Your task to perform on an android device: In the Flo app, How many cups of green tea should I drink during pregnancy? Ask the community and see other women's responses.
Image 0: 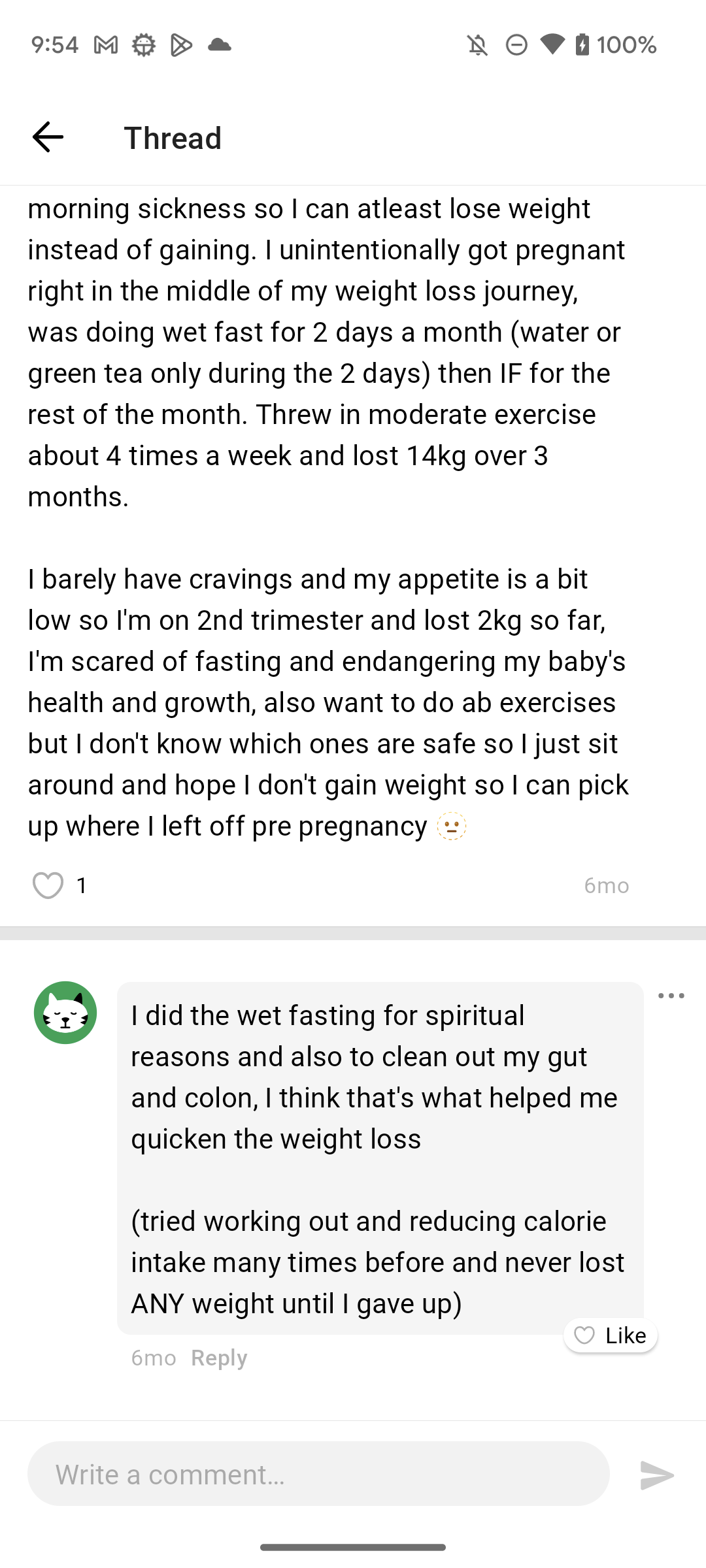
Go back to the Secret chats screen
Step 0: press back button
Image 1: 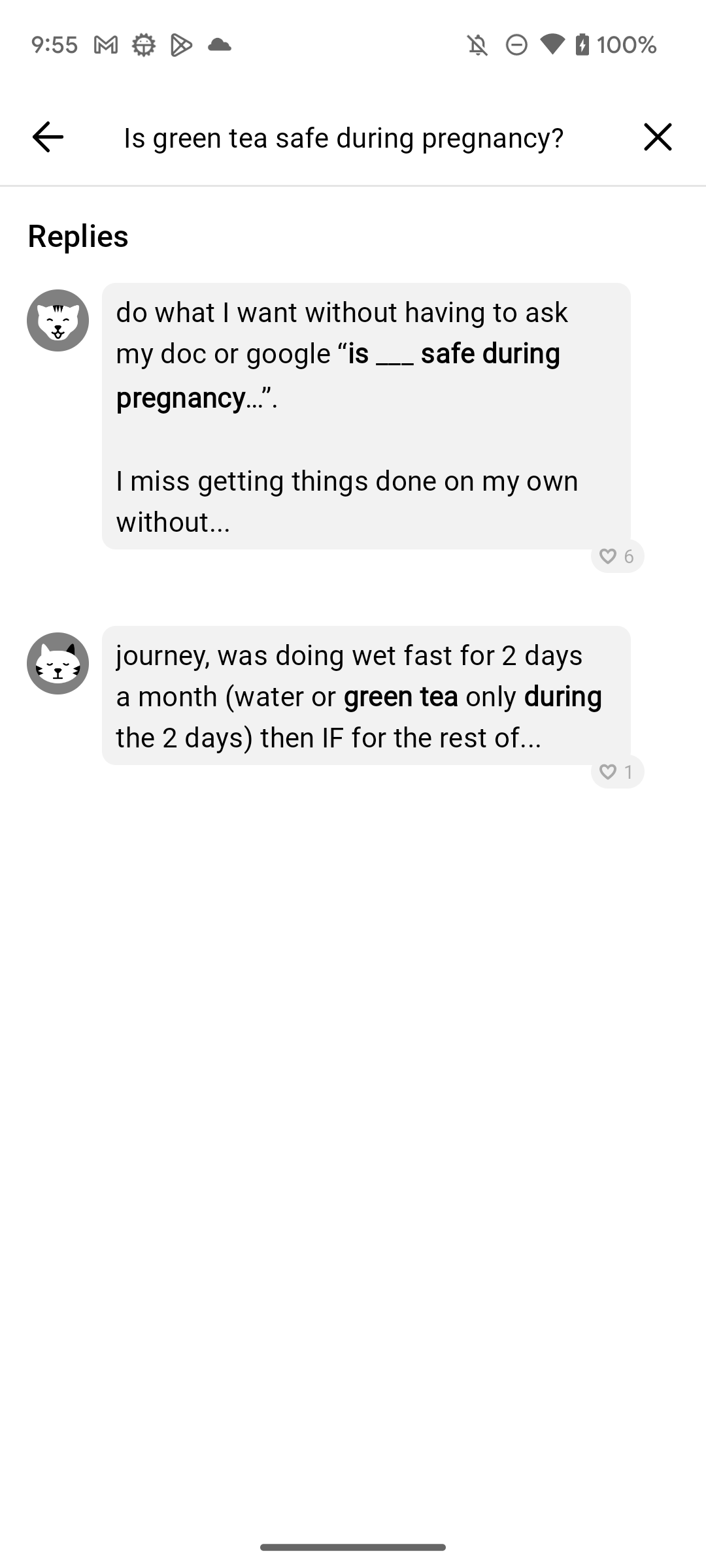
Go back to the Secret chats screen
Step 1: press back button
Image 2: 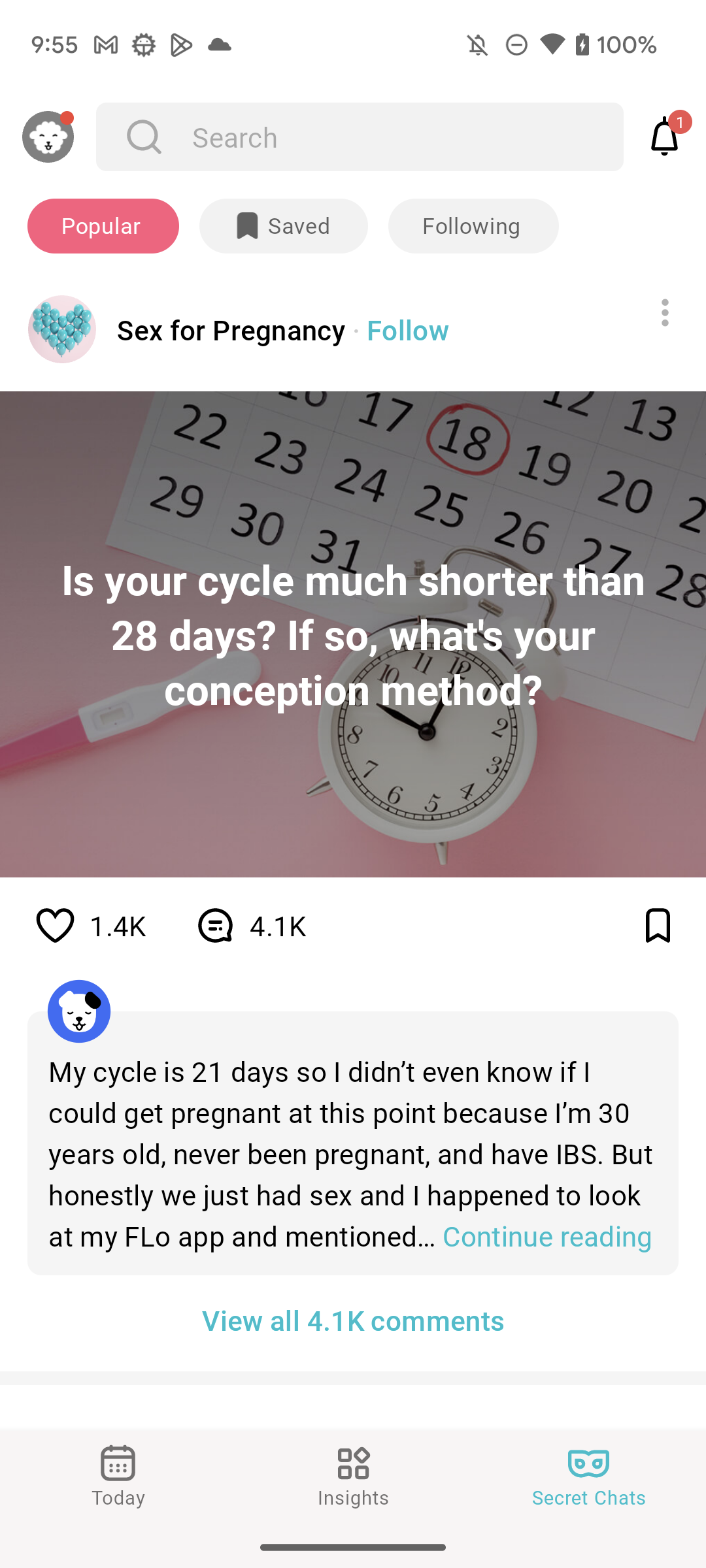
Click on the Search icon at the top of the screen
Step 2: click (141, 145)
Image 3: 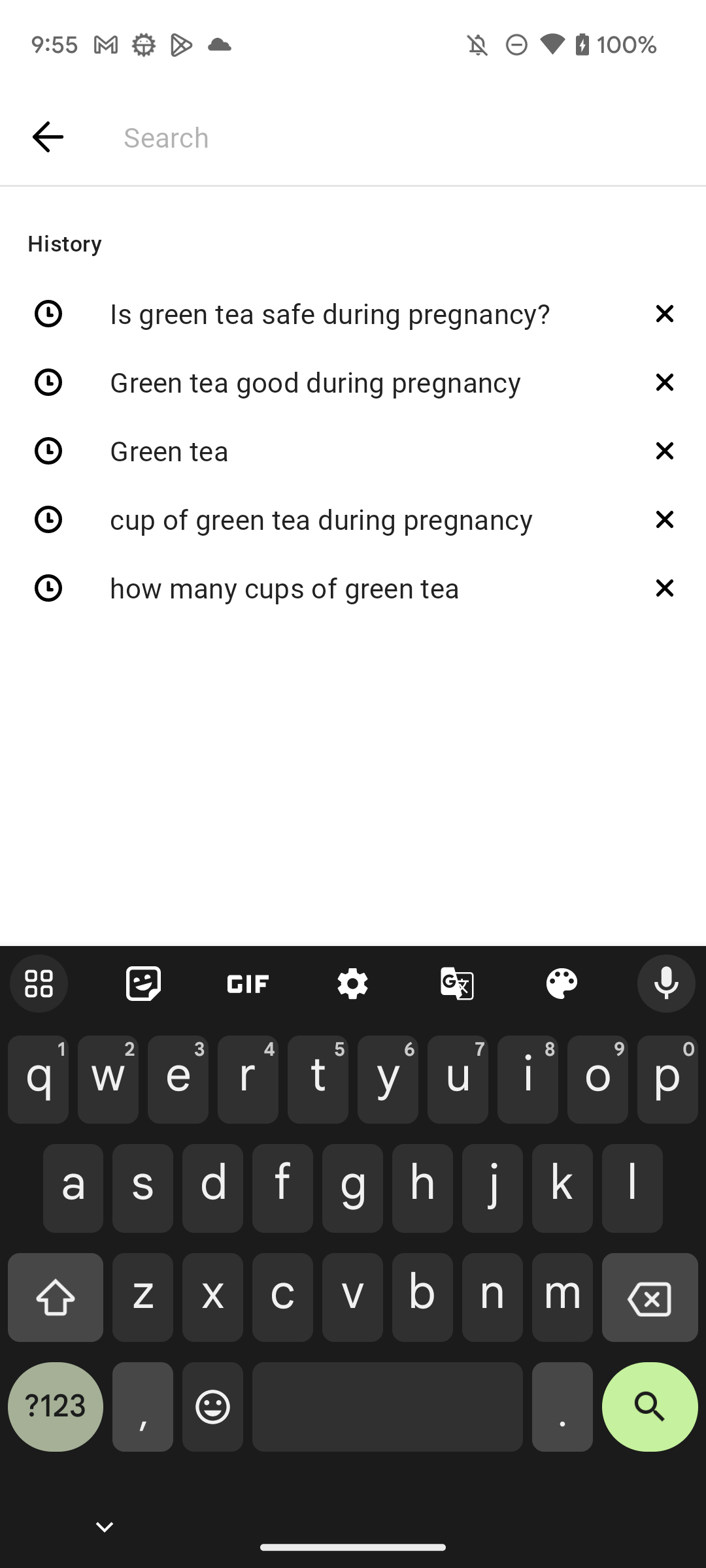
Type " cup of green tea during pregnancy" in search bar
Step 3: type "cup of green tea during pregnancy"
Image 5: 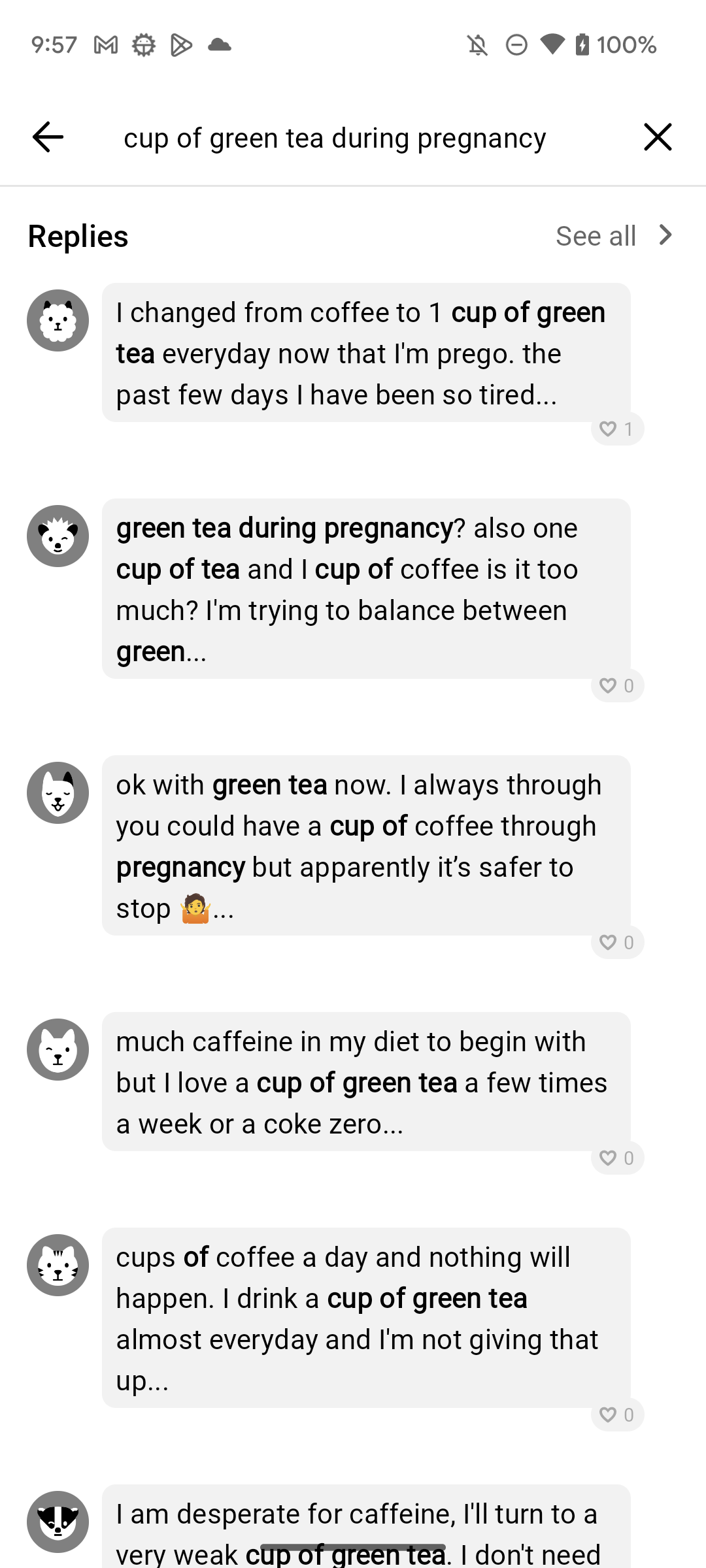
Click on the First suggestion
Step 5: click (366, 352)